Your task to perform on an android device: Purchasing a power drill machine for home use is something I am looking forward to. Use the Ubuy app to look for a power drill machine.
Image 0: 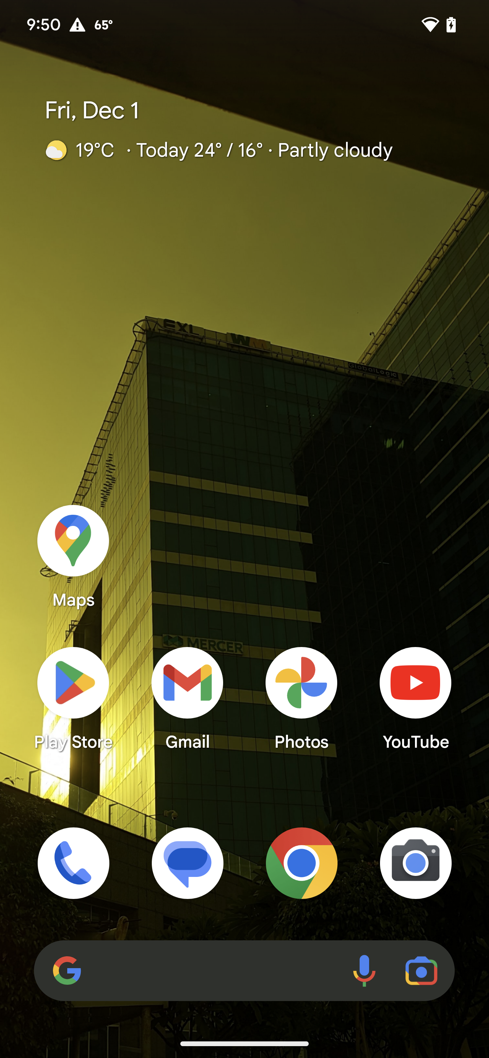
Open Ubuy app
Step 0: open app "Ubuy"
Image 1: 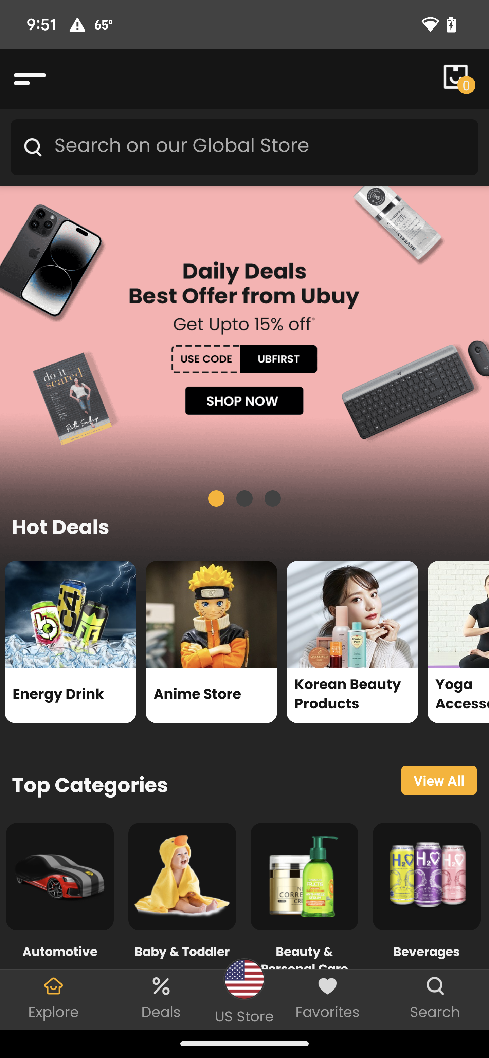
Click on the search bar
Step 1: click (260, 147)
Image 2: 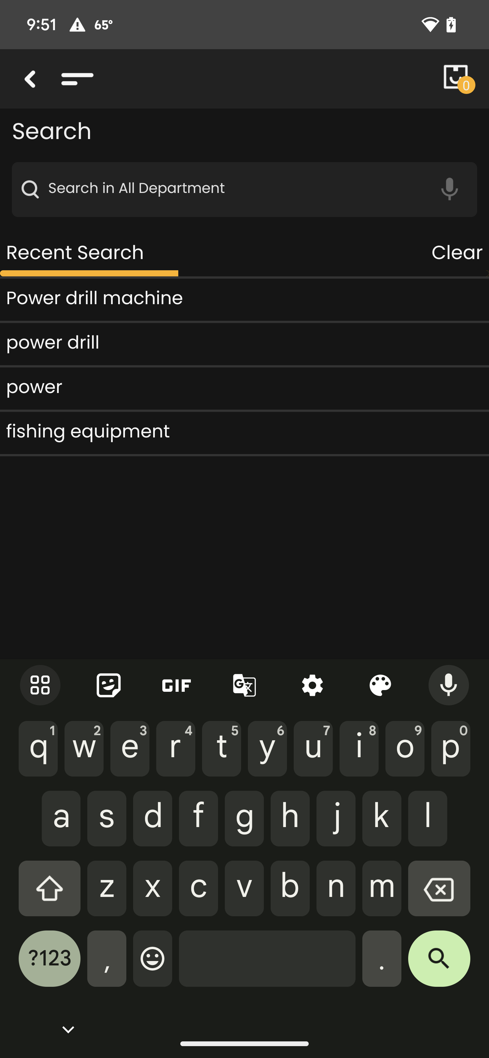
Type power drill machine in the search bar
Step 2: type "Power Drill machine"
Image 3: 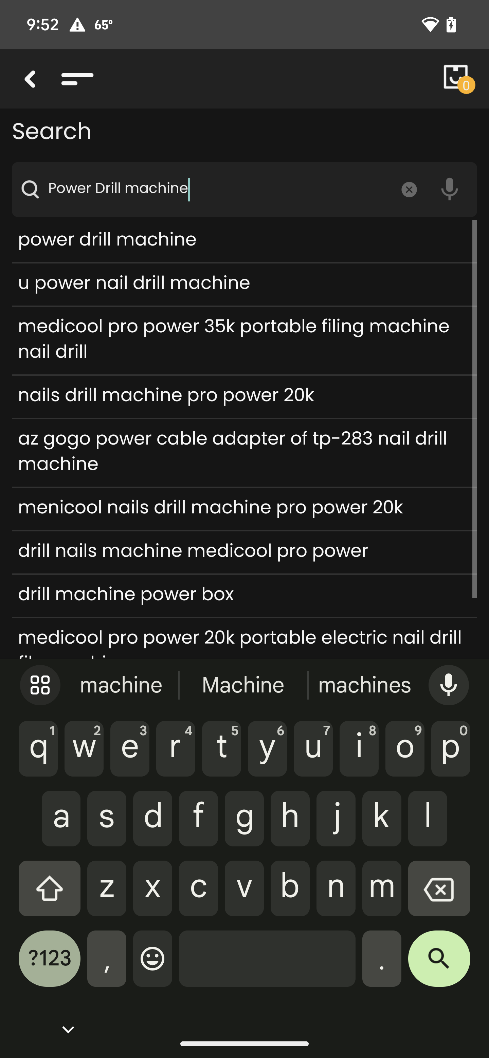
Click on the search icon at the bottom right corner of the keyboard
Step 3: click (439, 965)
Image 4: 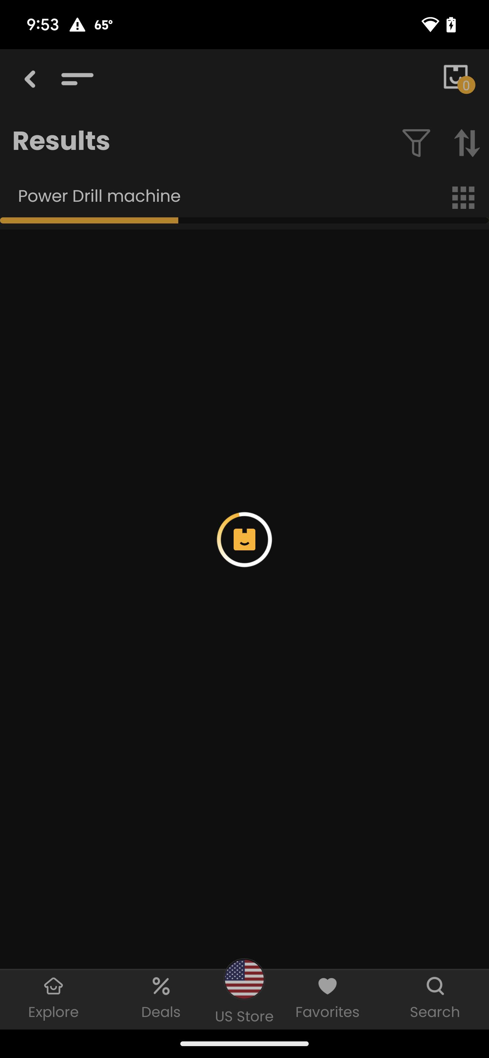
Click on the search icon at the bottom right corner of the keyboard
Step 4: wait